Your task to perform on an android device: I want to view the reviews of Black Van Heusen shirt on the flipkart app by other buyers.
Image 0: 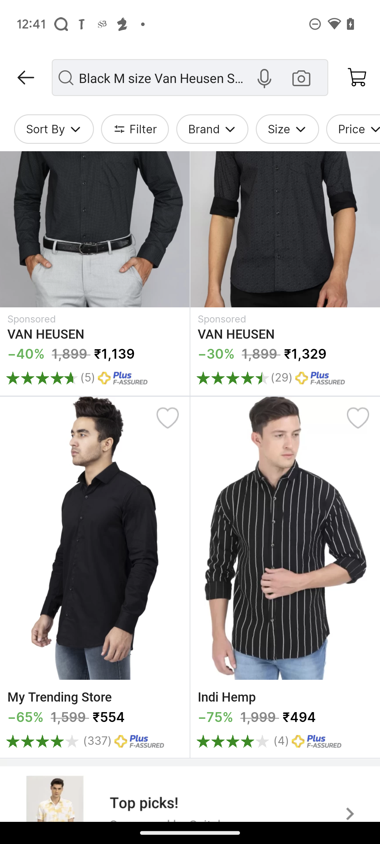
Click on the Black Van Heusen shirt on the right side.
Step 0: click (253, 212)
Image 1: 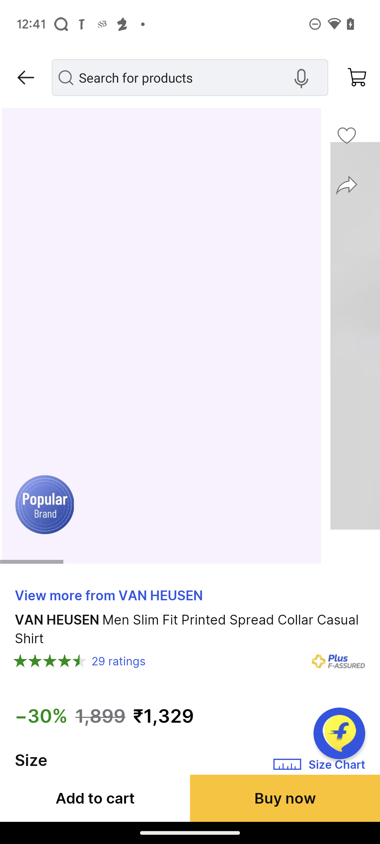
Click on the Black Van Heusen shirt on the right side.
Step 1: wait
Image 2: 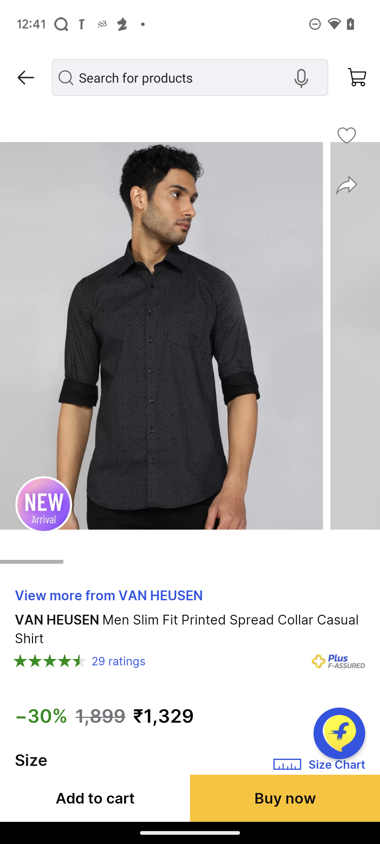
Click on the star rating icon.
Step 2: click (82, 661)